Your task to perform on an android device: I want all my latest photos at the same place , create an album named as Forest Images and add the first five pictures to the album in the Gallery app . 
Image 0: 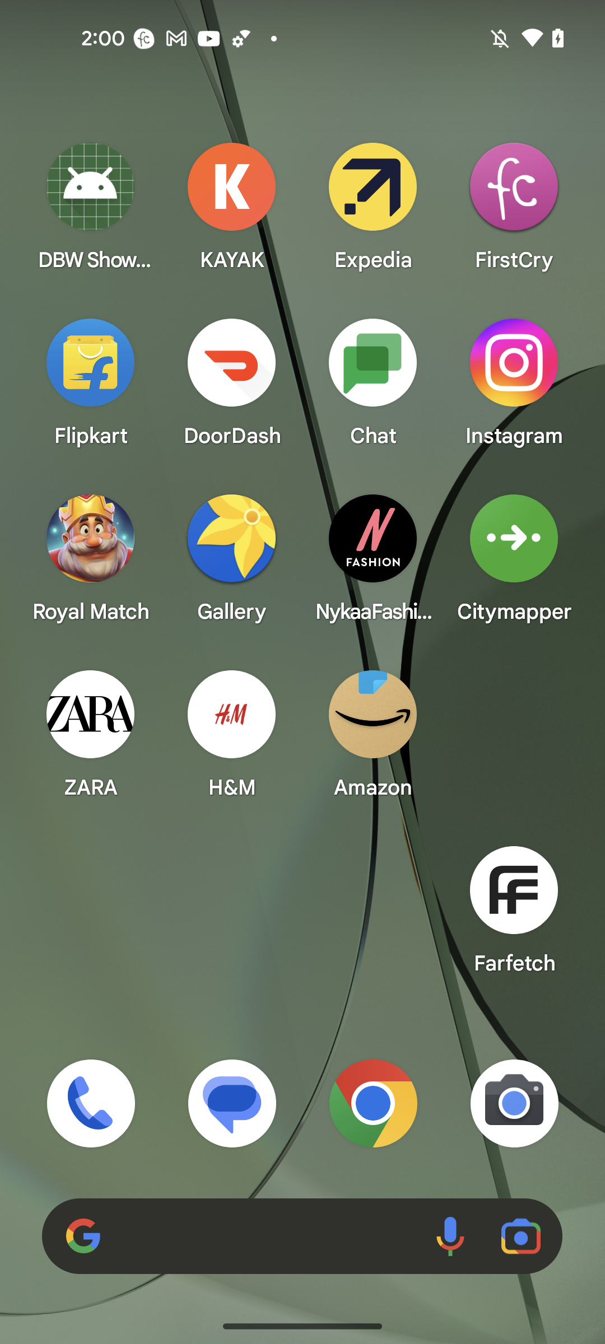
Open the Gallery app
Step 0: open app "Gallery"
Image 1: 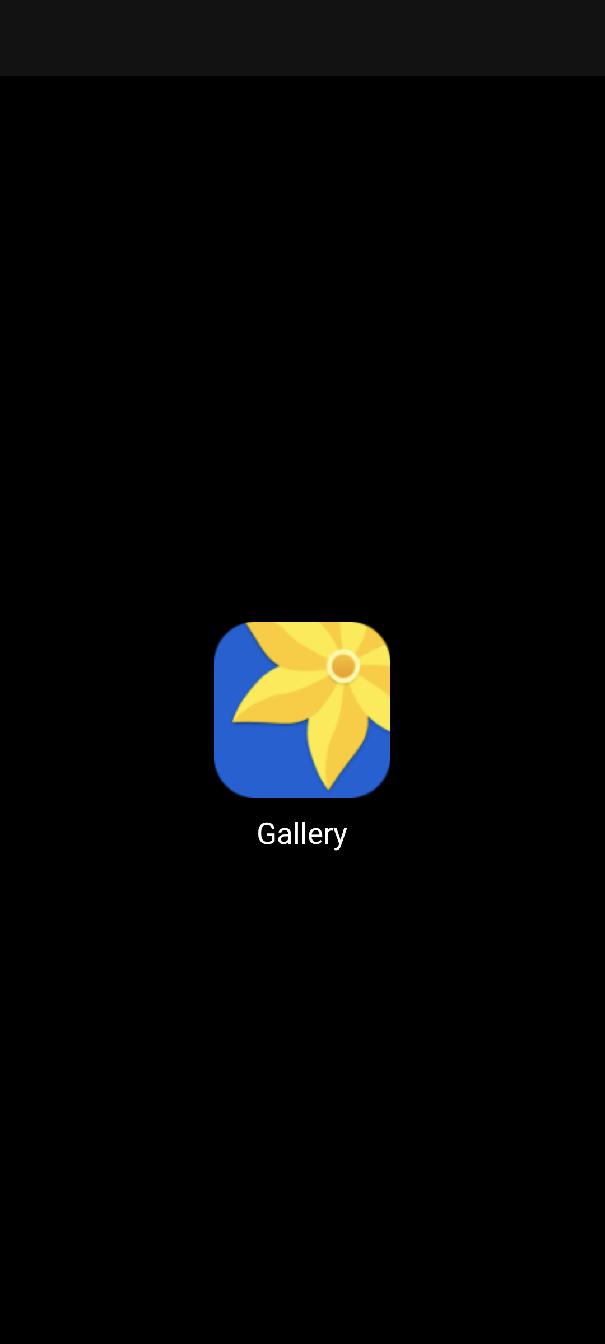
Open the Gallery app
Step 1: wait
Image 2: 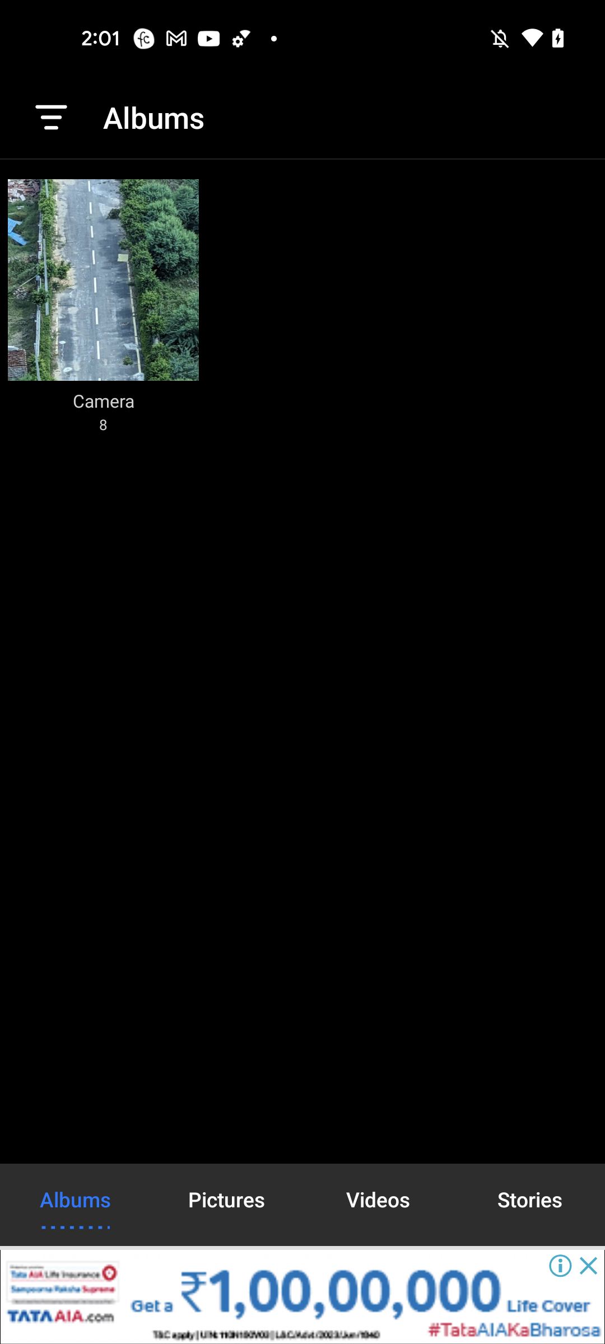
Go to the camera folder
Step 2: click (118, 309)
Image 4: 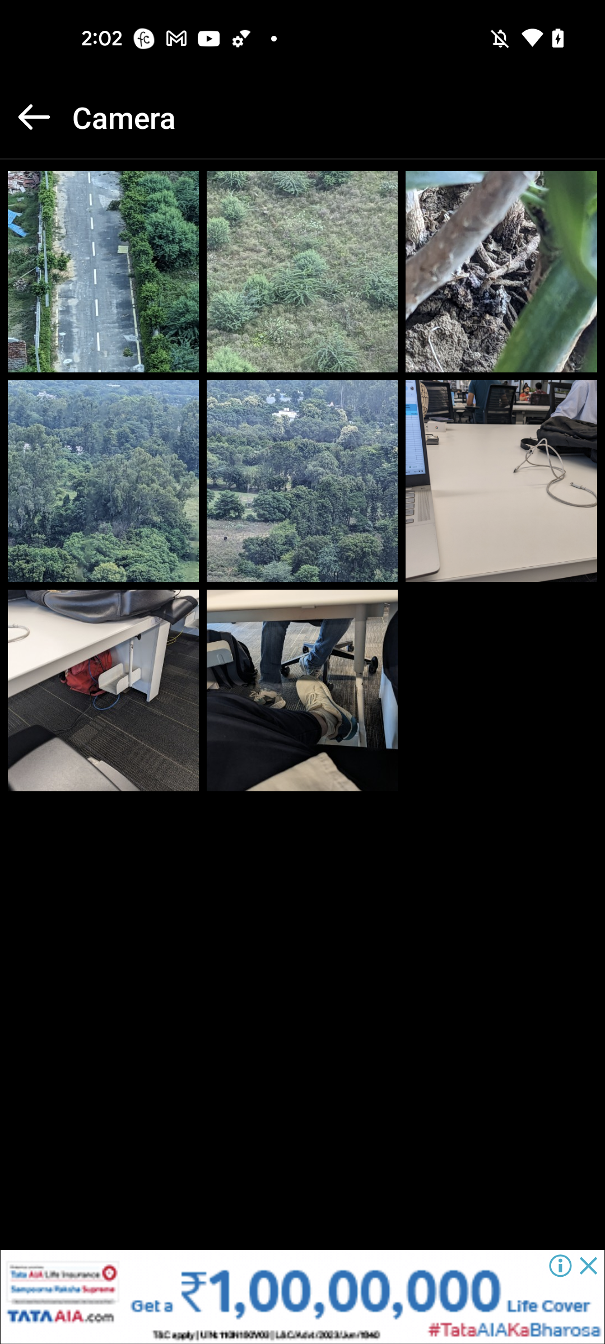
Select the first photo
Step 4: wait
Image 5: 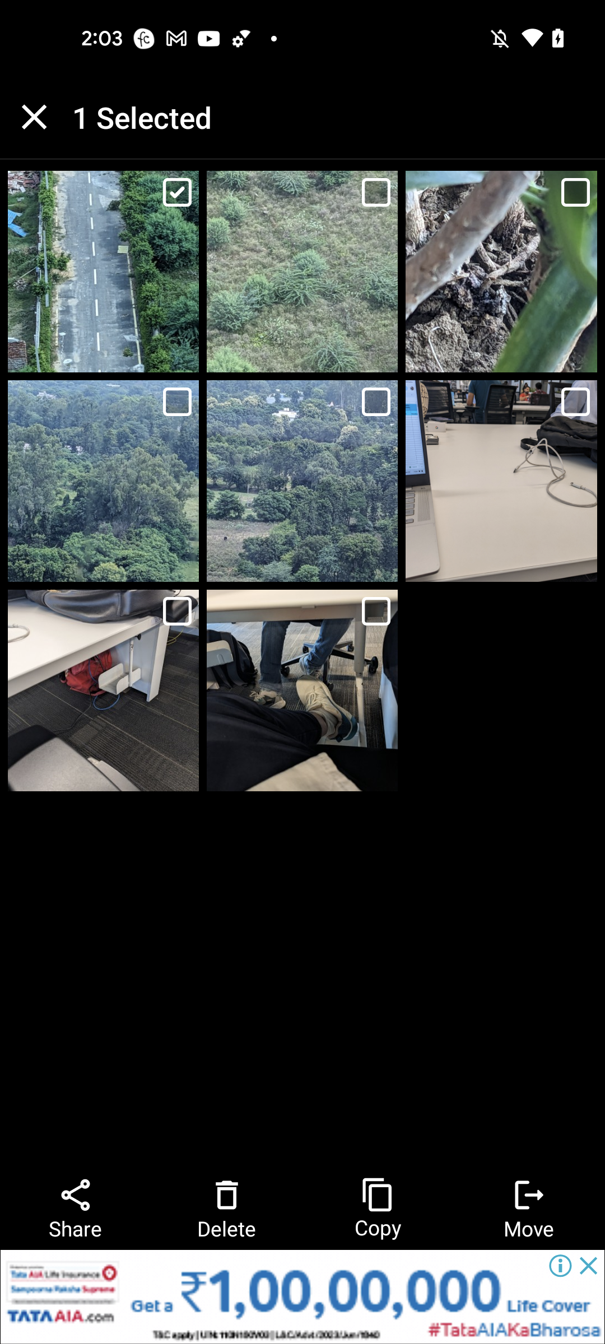
Select the next four photos
Step 5: click (376, 202)
Image 6: 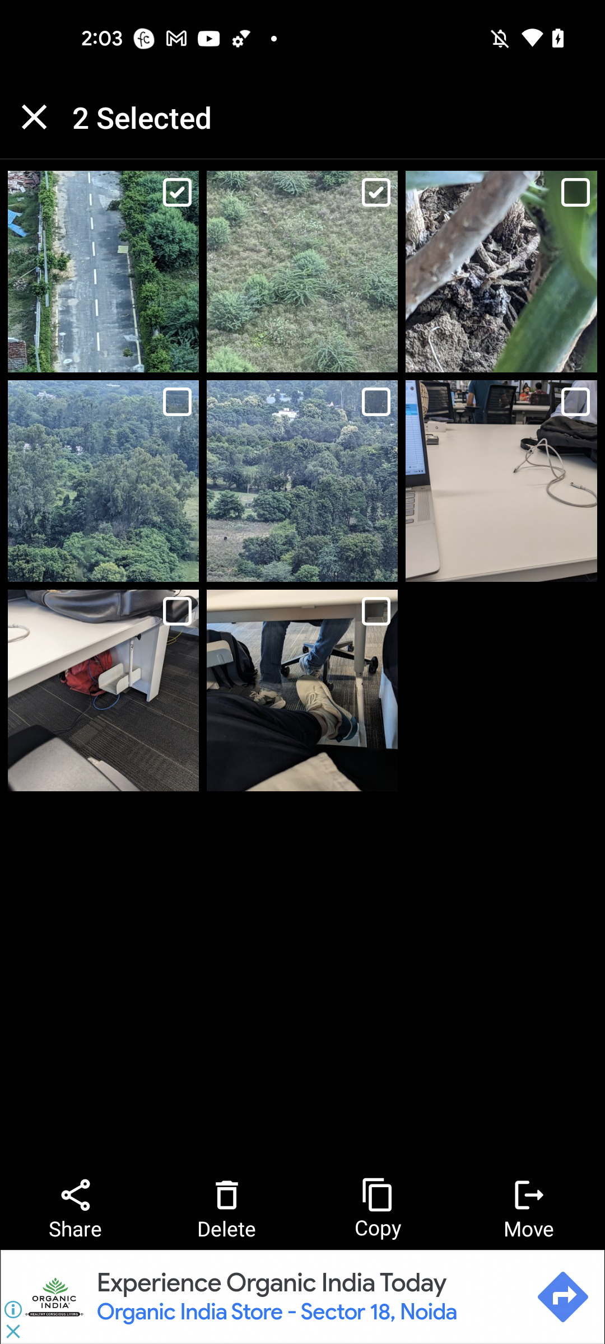
Select the next four photos
Step 6: click (575, 192)
Image 7: 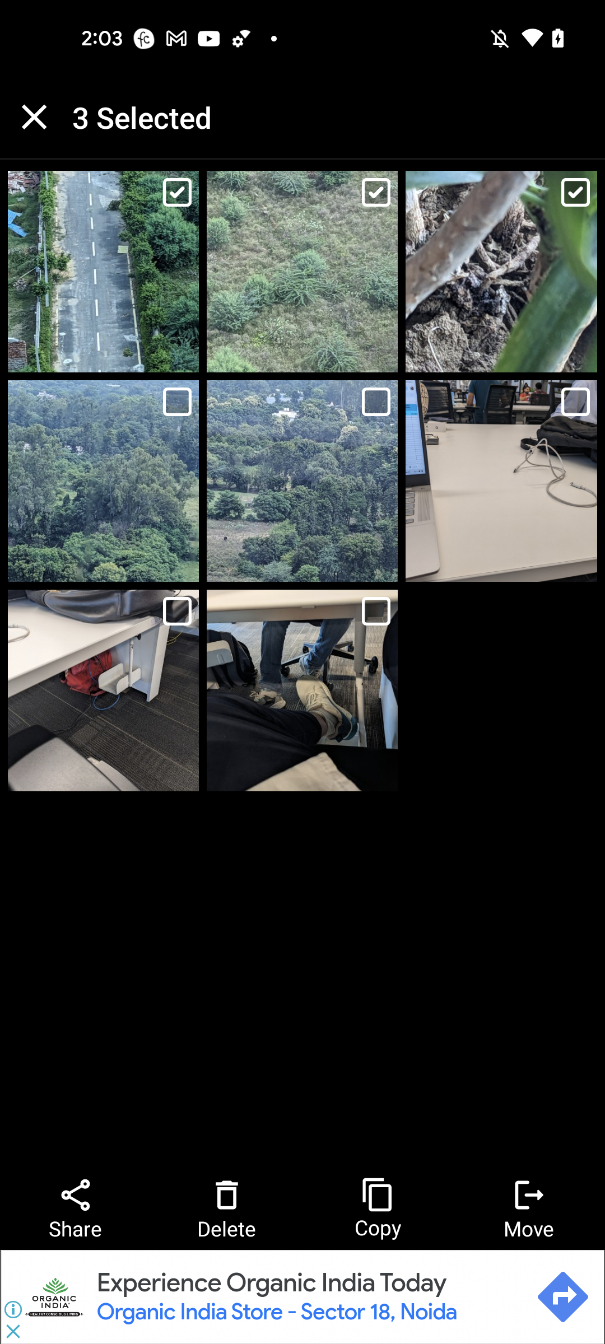
Select the next four photos
Step 7: click (176, 402)
Image 8: 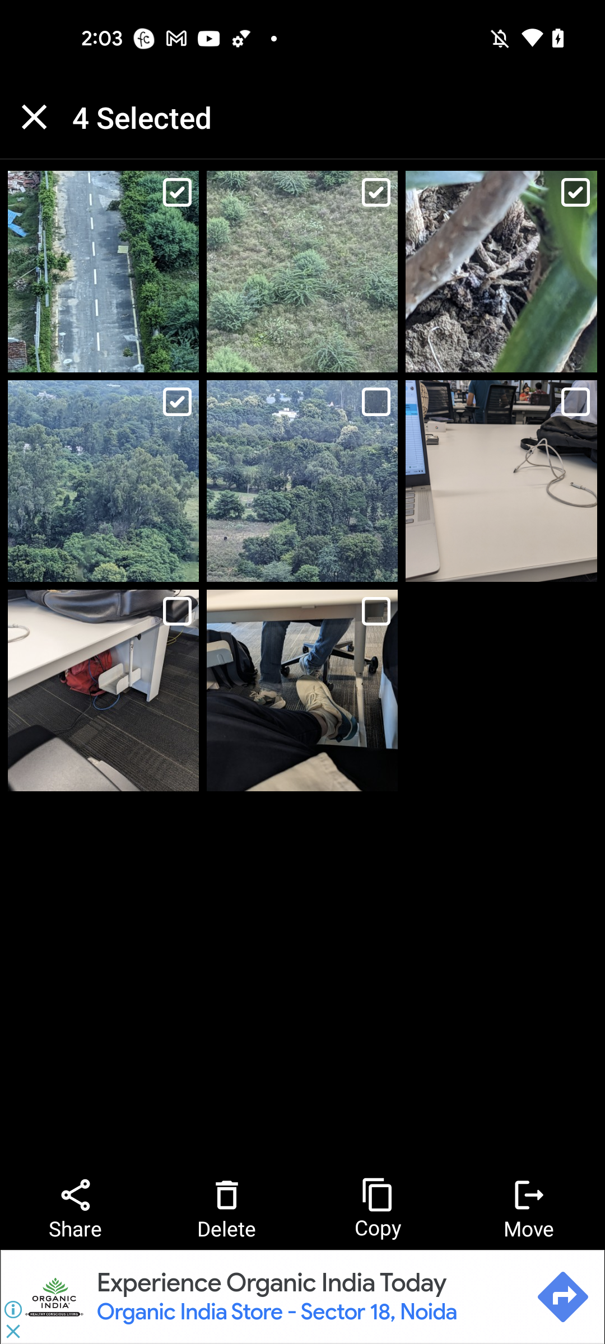
Select the next four photos
Step 8: click (375, 402)
Image 9: 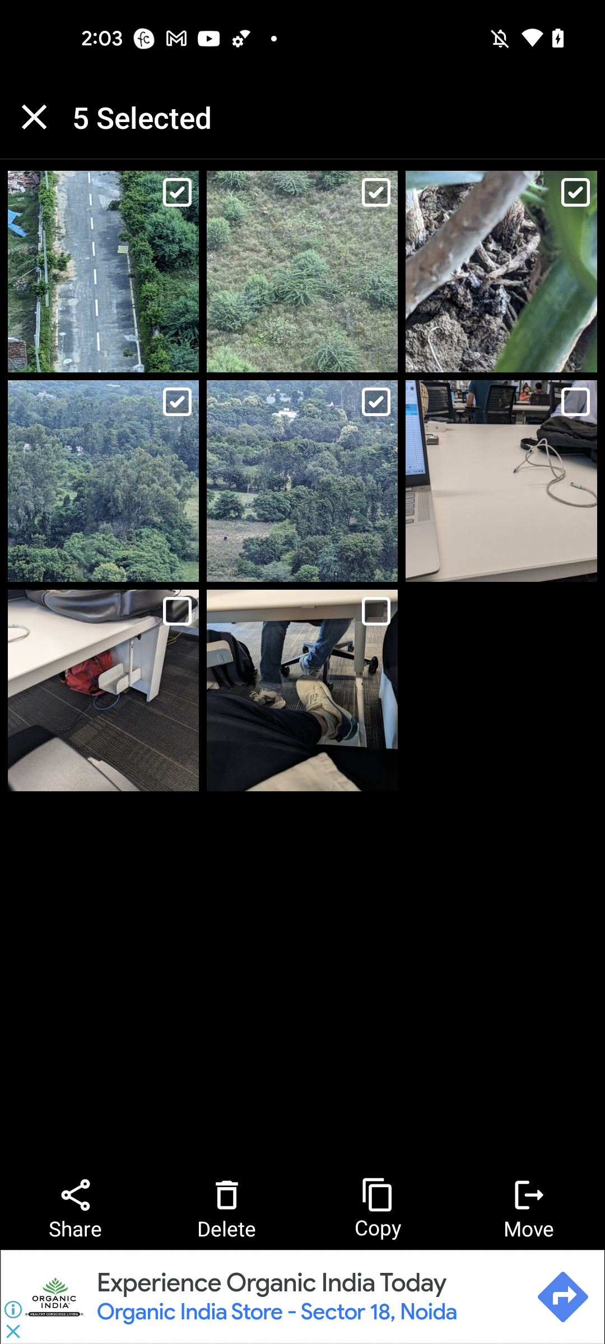
Click on the Move button at the bottom right corner of the screen
Step 9: click (514, 1196)
Image 10: 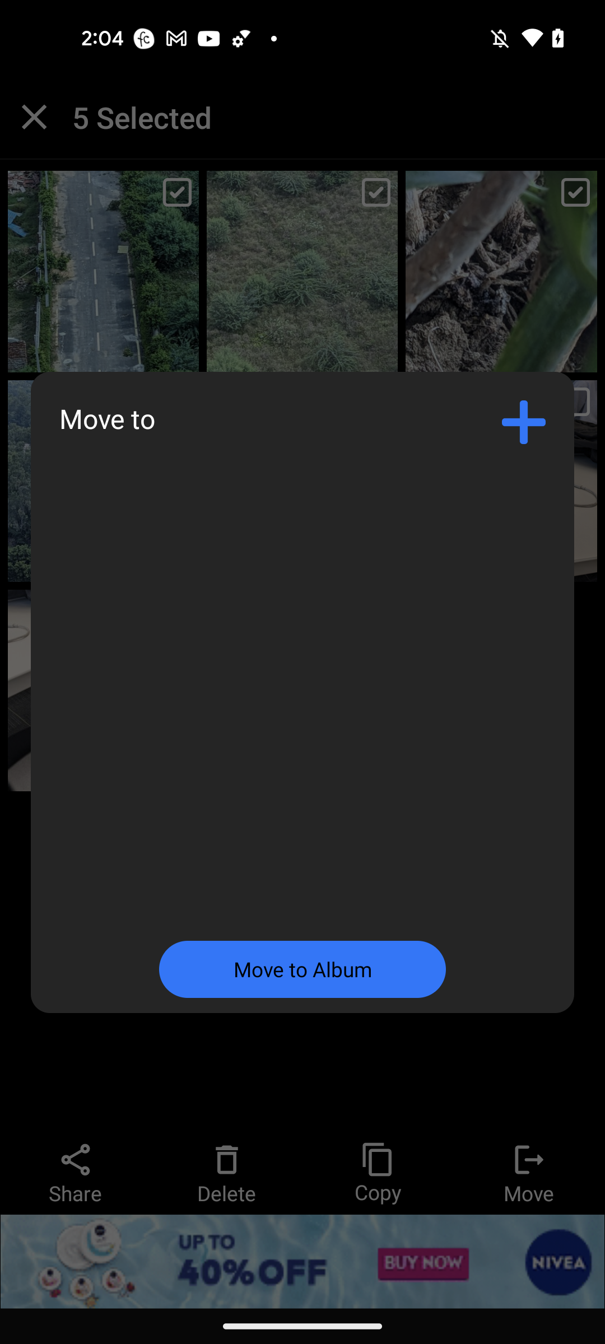
Click on the Plus icon at the top right corner of the pop up
Step 10: click (517, 430)
Image 11: 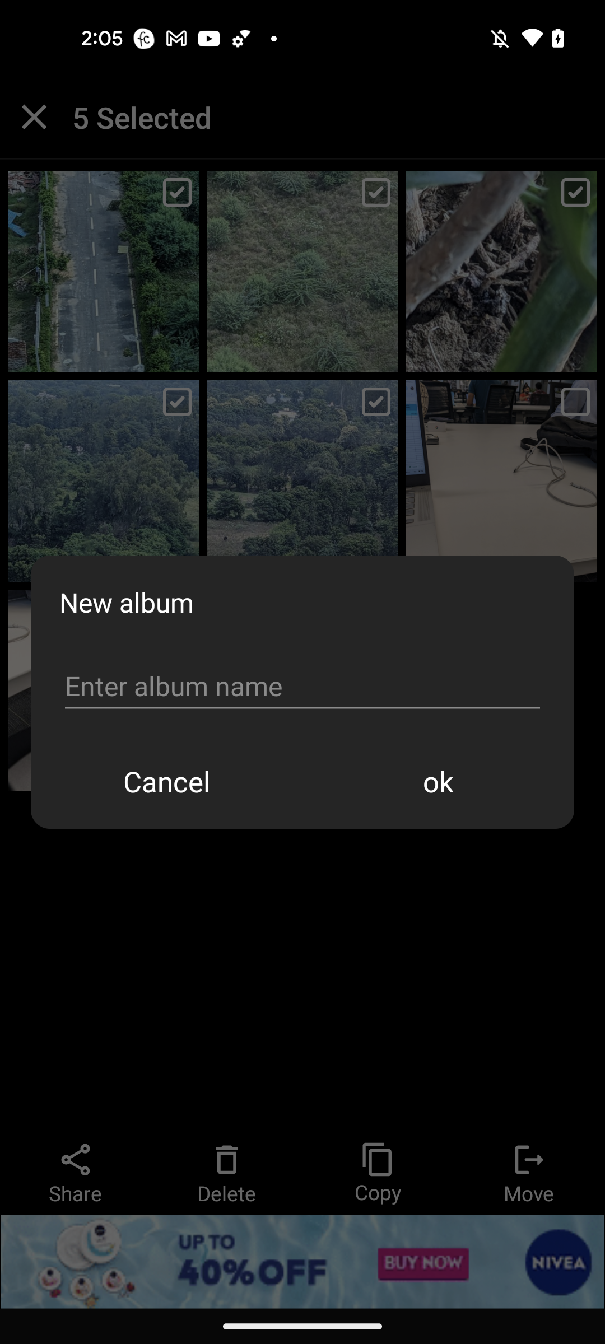
Click on the Enter album name tab
Step 11: click (302, 687)
Image 12: 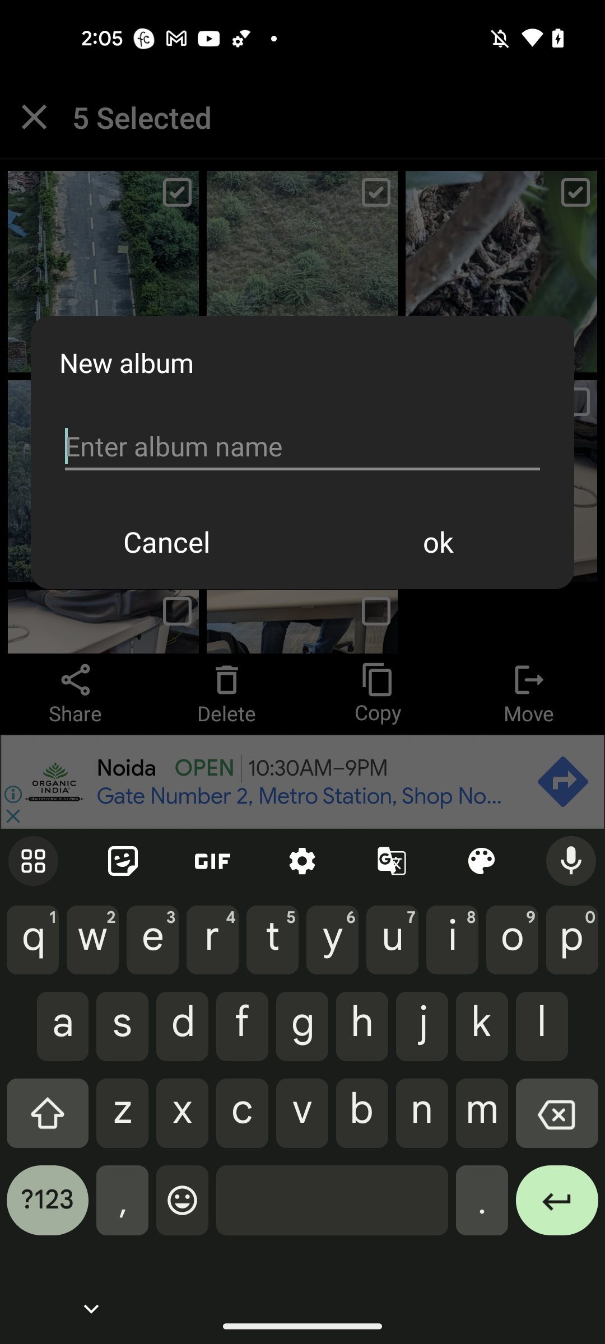
Enter the album name as Forest Images
Step 12: type "Forest Images"
Image 13: 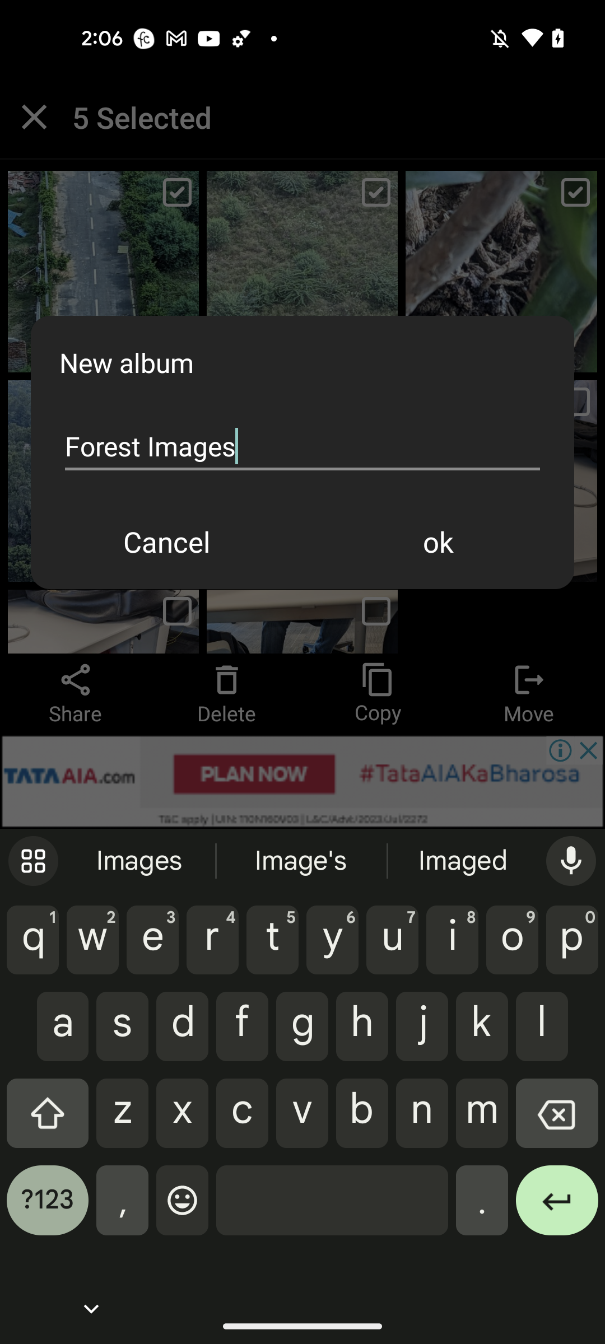
Click on the OK button in the pop up
Step 13: click (438, 542)
Image 14: 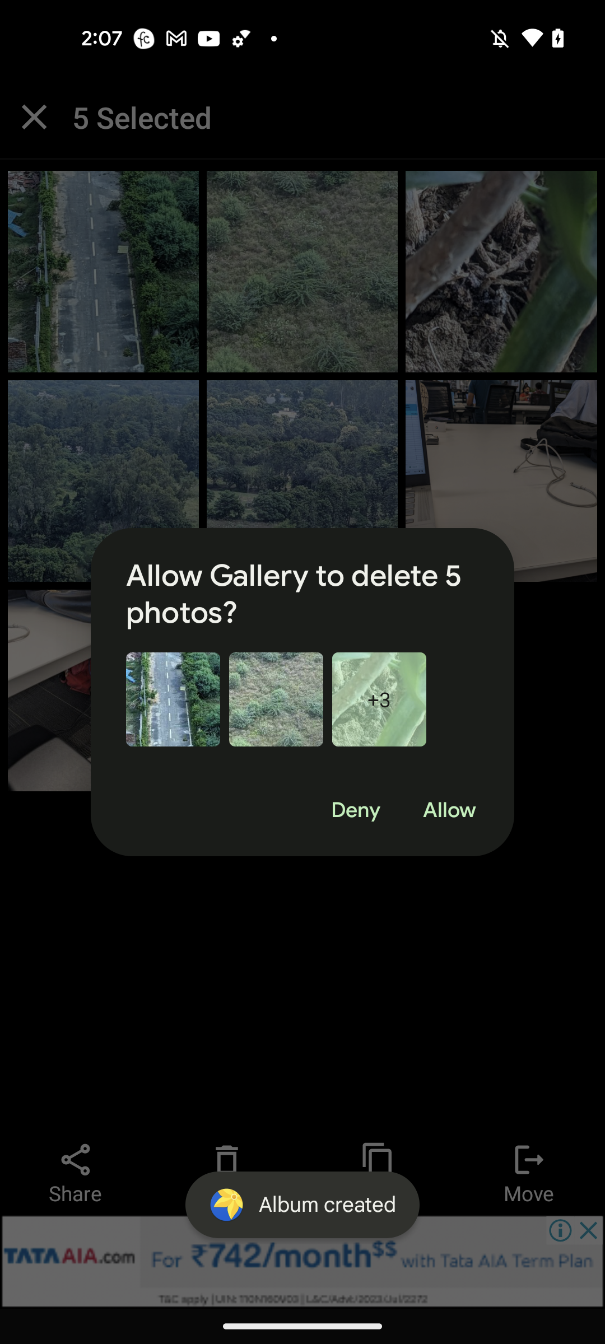
Click on the Allow button in the pop up
Step 14: click (449, 810)